Your task to perform on an android device: I want to look at the weather map in the area because I want to look at more information about the area.
Image 0: 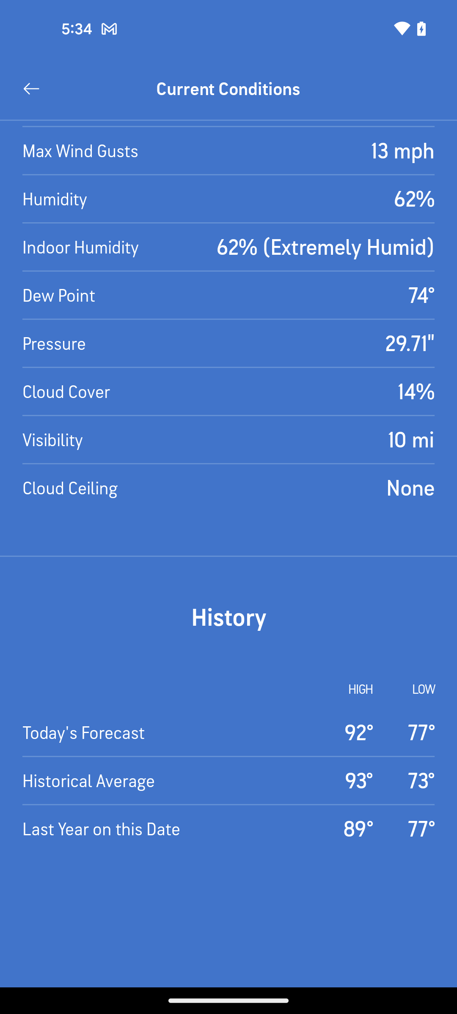
go back
Step 0: press back button
Image 1: 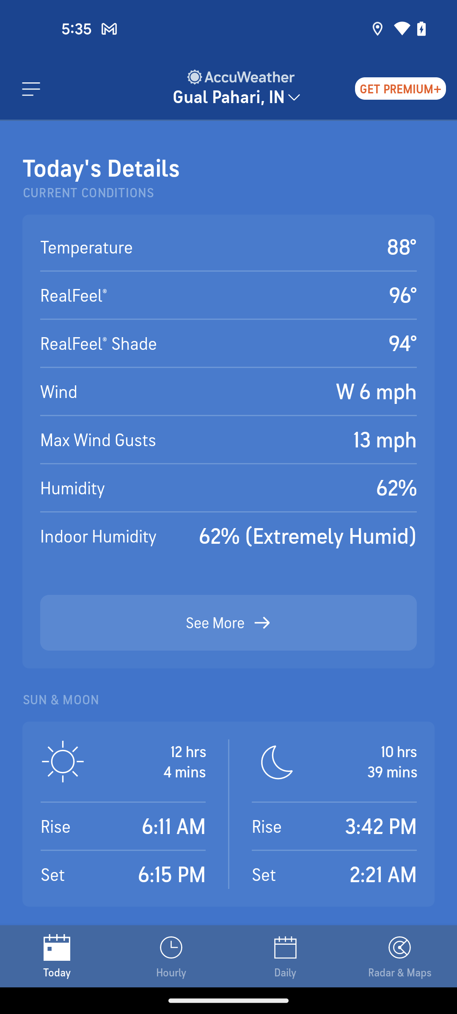
click on the Radars & Maps tab at the bottom right corner of the screen
Step 1: click (400, 956)